Your task to perform on an android device: I want to remove the book Pride and Prejudice from my shopping cart.
Image 0: 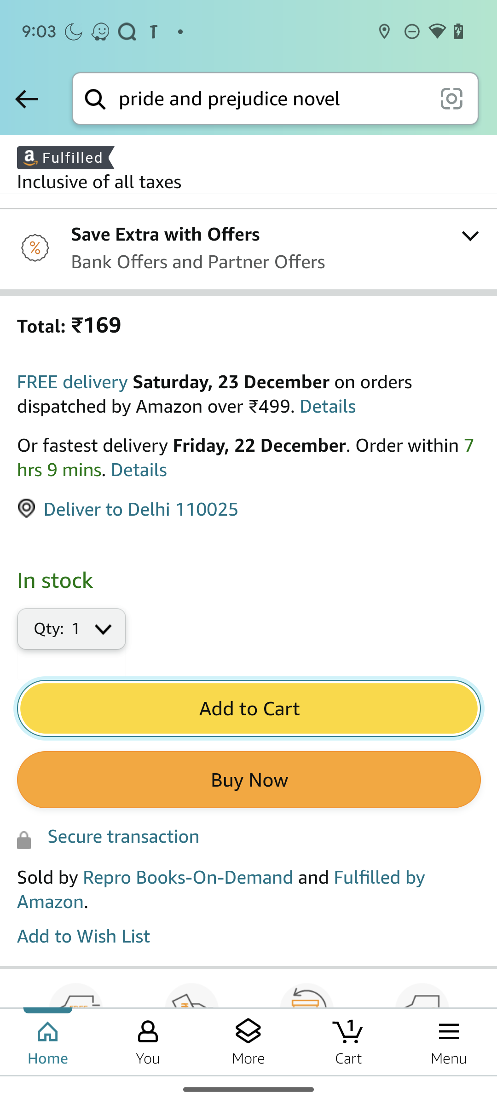
Click on the cart option.
Step 0: click (348, 1041)
Image 1: 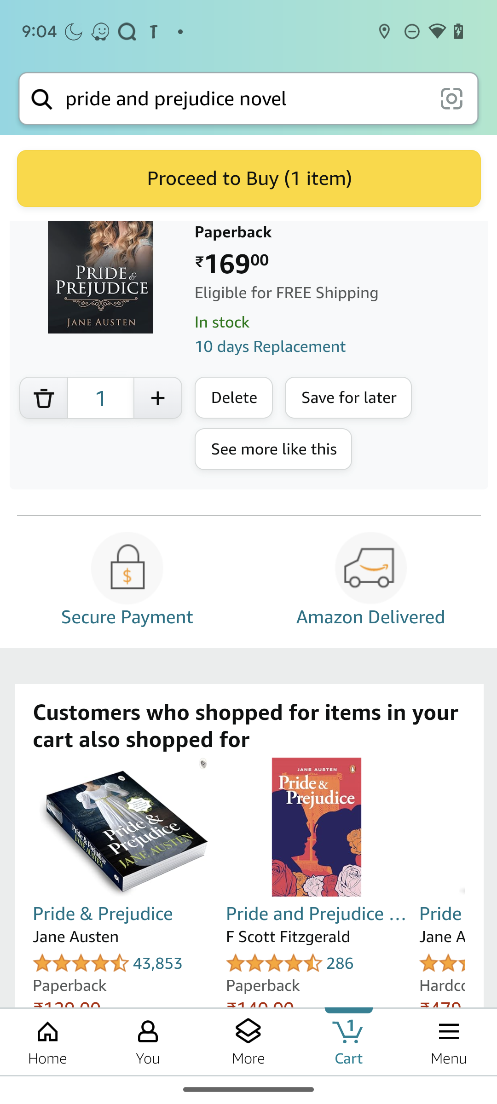
Click on the bin icon below the book.
Step 1: click (44, 398)